Your task to perform on an android device: My wife wants to be a part of tennis sports academy and is in need of tennis racket , Search for Tennis racket in the Etsy app .
Image 0: 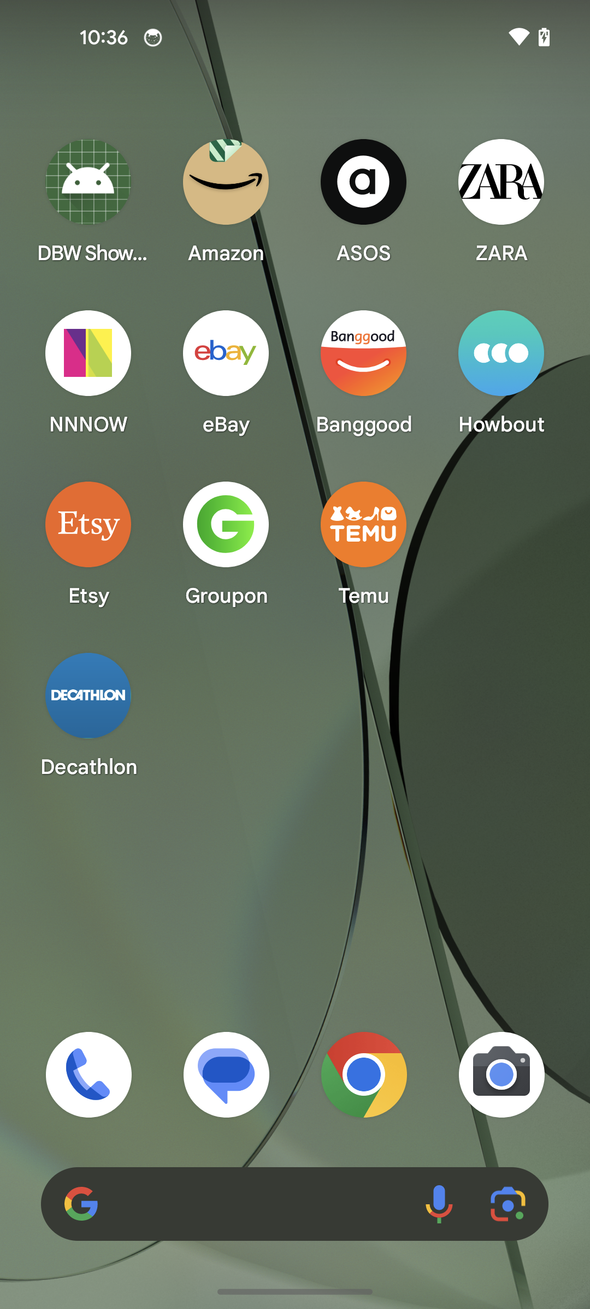
Open the Etsy app
Step 0: open app "Etsy"
Image 1: 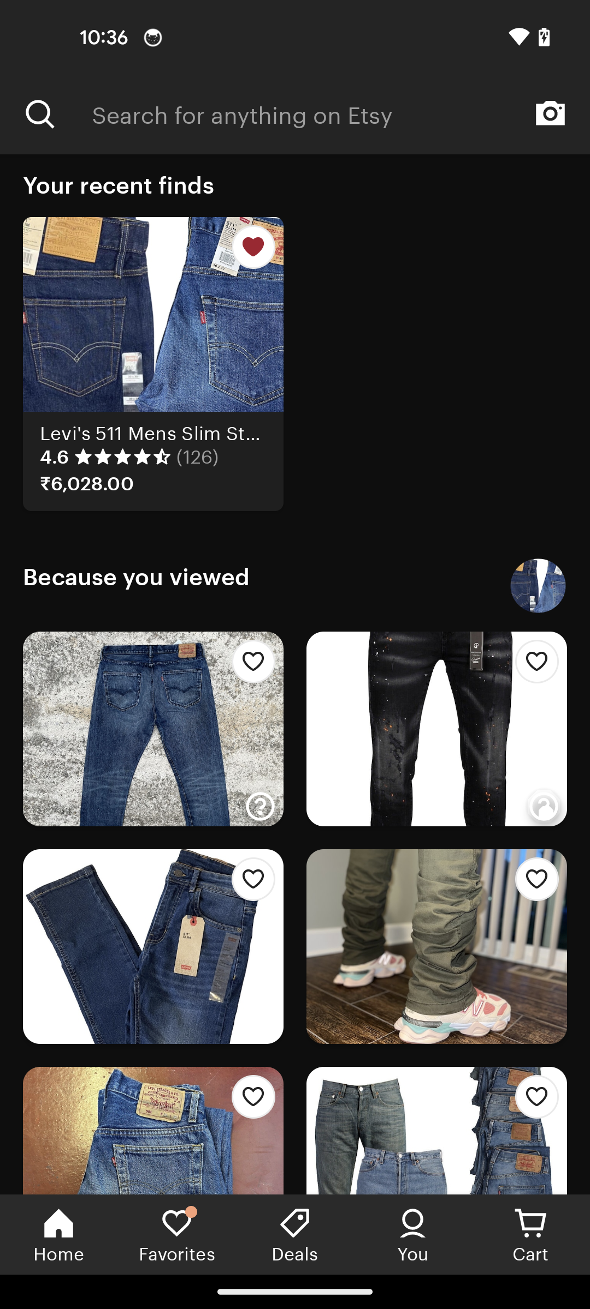
Go to the search bar at the top of the screen
Step 1: click (341, 113)
Image 2: 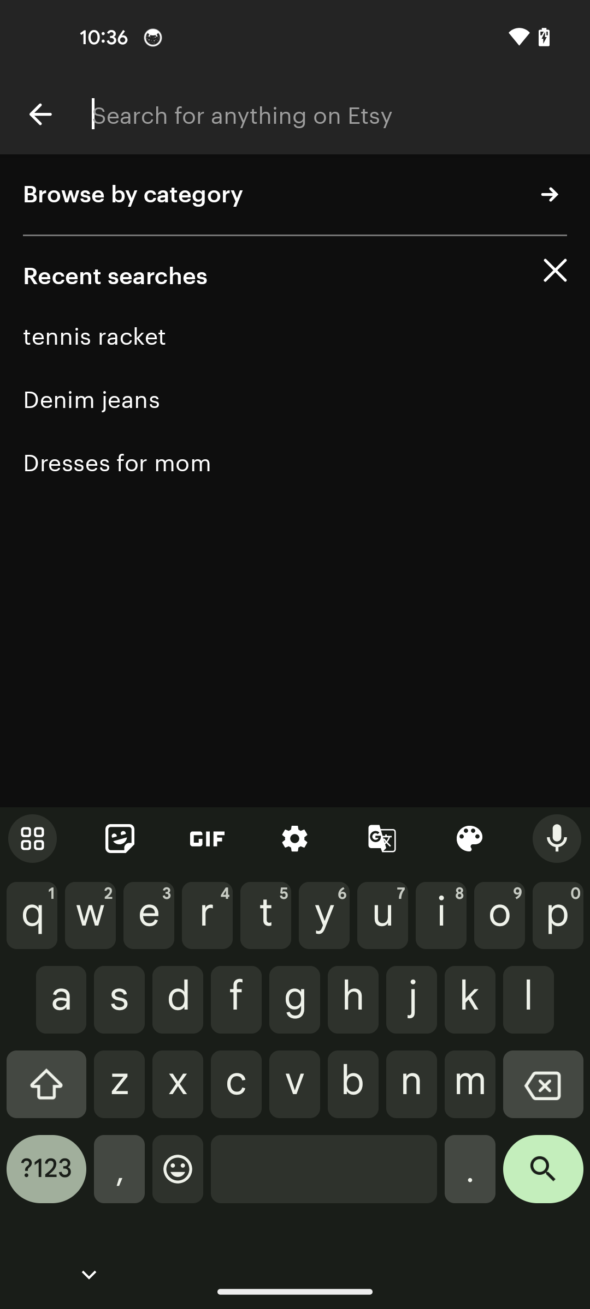
Type Tennis racket in the search bar
Step 2: type "Tennis racket"
Image 3: 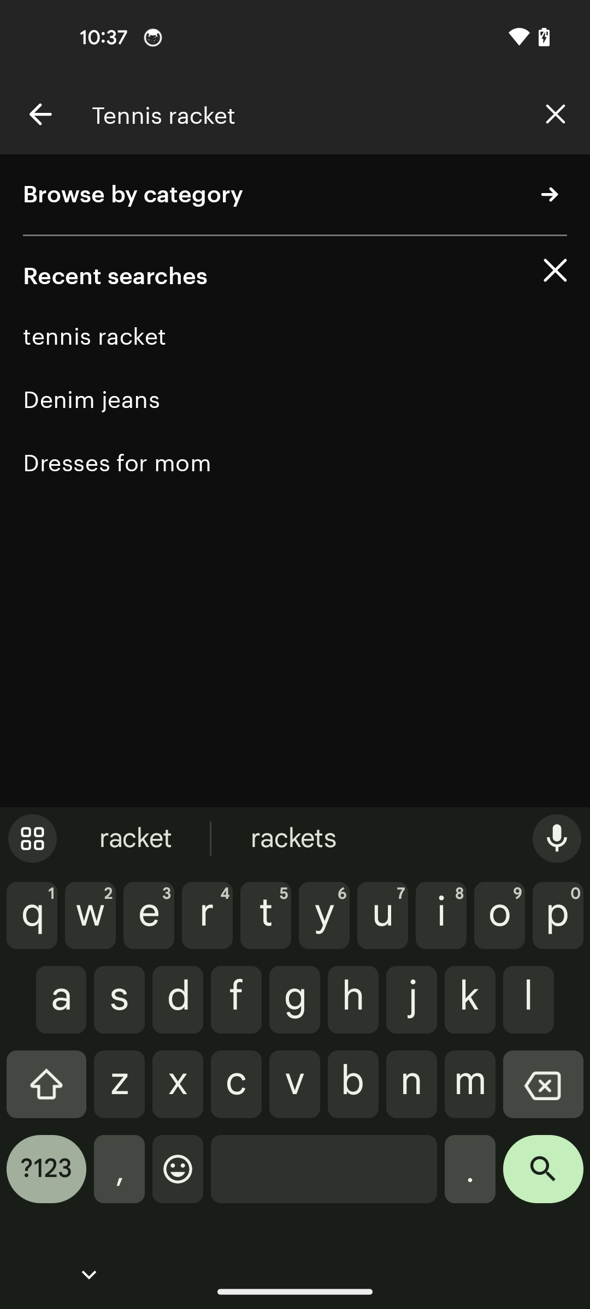
Click on the search button in the keyboard
Step 3: click (543, 1177)
Image 4: 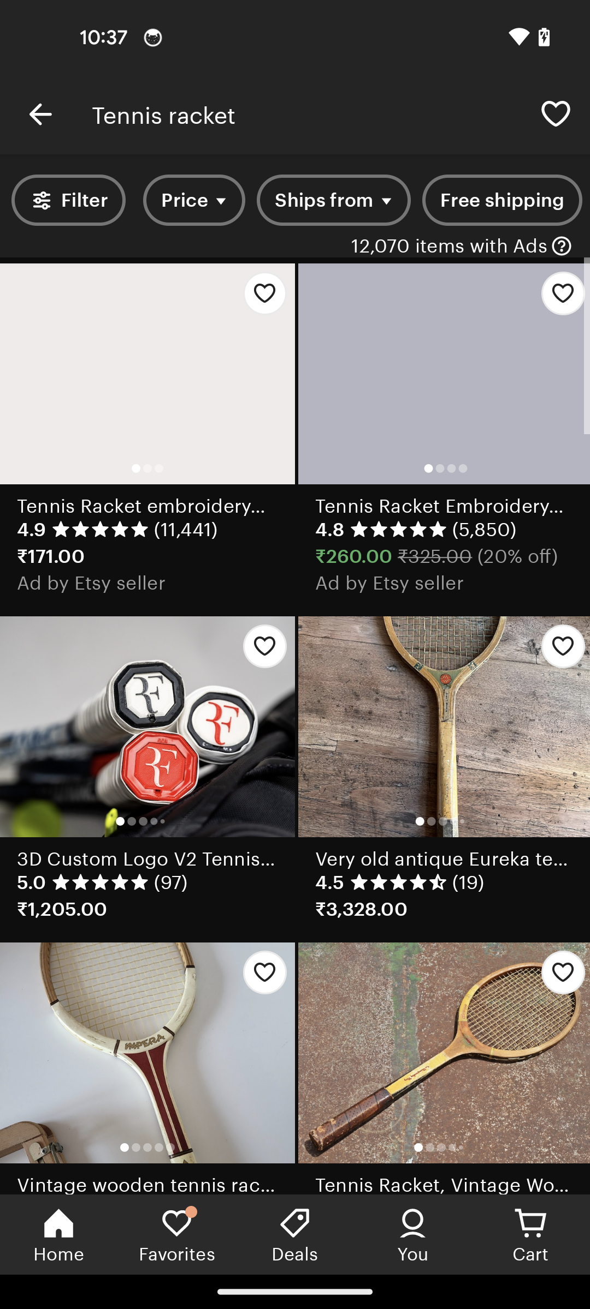
Click on the search button in the keyboard
Step 4: wait